Your task to perform on an android device: There is a national museum in the Netherlands dedicated to Dutch arts and history, located in Amsterdam, called the Rijksmuseum. Can you search the same location using the Maps app?
Image 0: 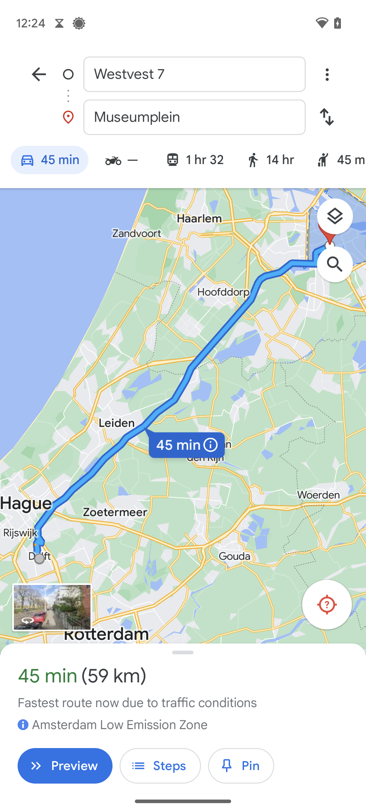
Go back to the home screen of the app.
Step 0: click (39, 74)
Image 1: 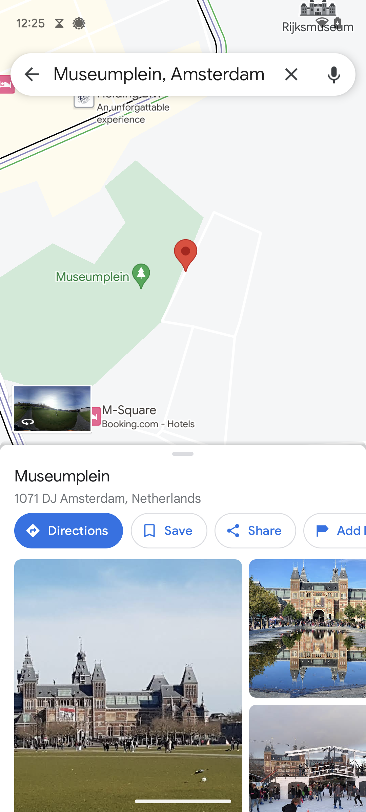
Go back to the home screen of the app.
Step 1: press back button
Image 2: 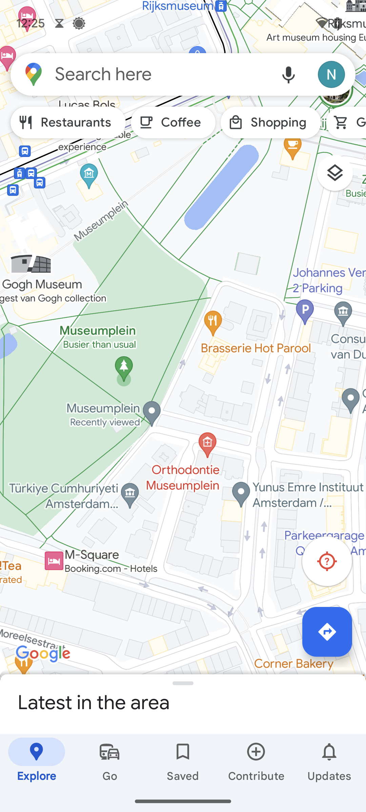
Click on the search bar at the top of the screen.
Step 2: click (161, 74)
Image 3: 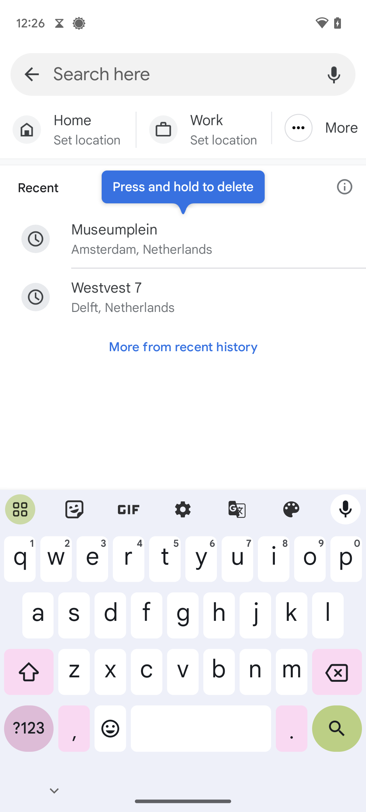
Type in the Rijksmuseum, Amsterdam, Netherlands.
Step 3: type "Rijksmuseum, Amsterdam, Netherlands"
Image 4: 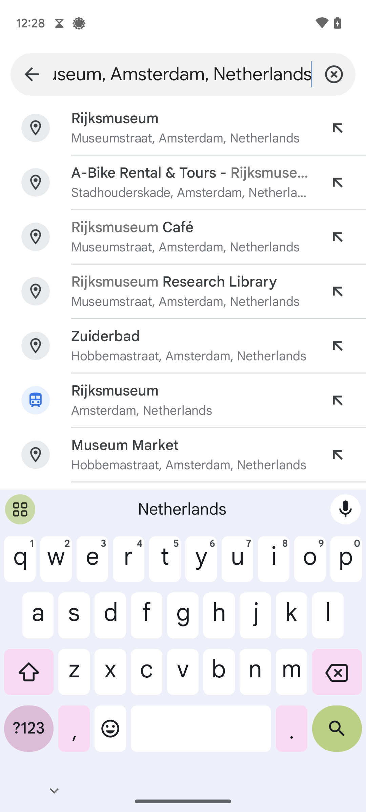
Click on the search icon at the bottom-right corner of the keyboard.
Step 4: click (337, 734)
Image 6: 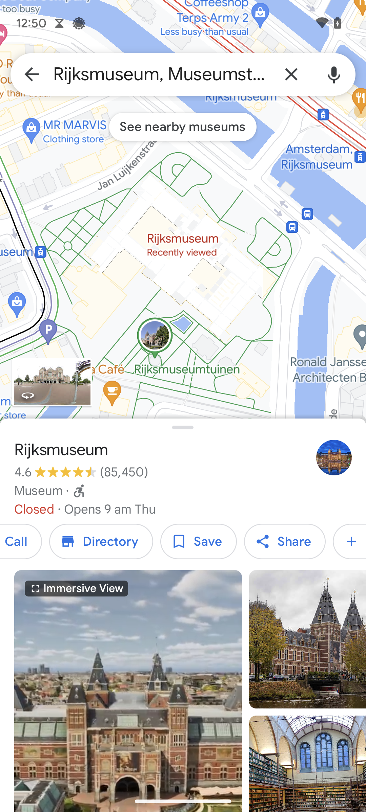
Click on the save option.
Step 6: click (198, 541)
Image 7: 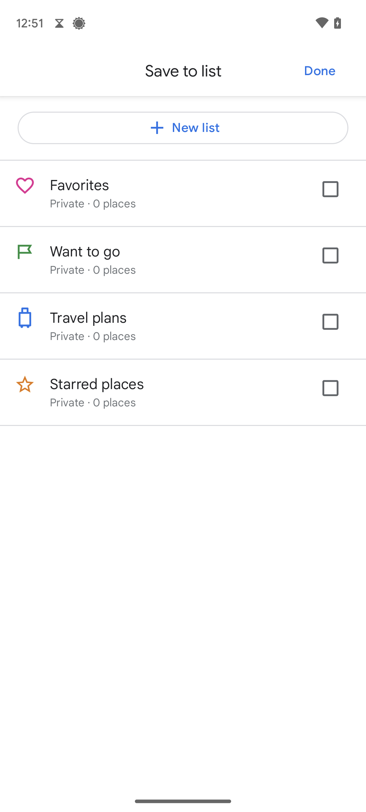
Click on the check box of Favorites.
Step 7: click (337, 196)
Image 8: 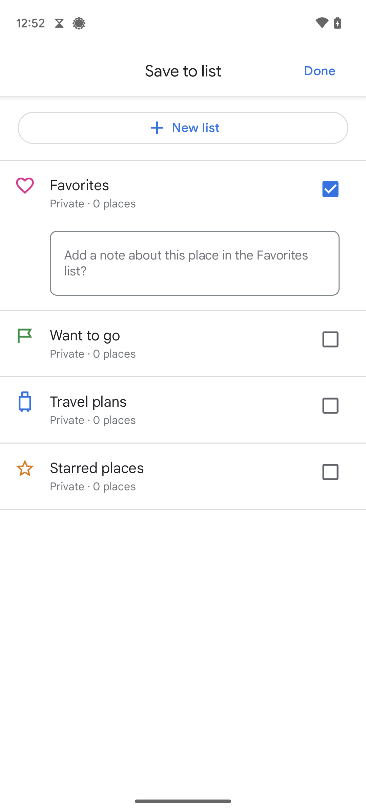
Click on the Done at the top-right side of the screen.
Step 8: click (320, 71)